Your task to perform on an android device: I want to upload a file of The Diary of a Young Girl, written by Anne Frank, in PDF form to my favorite books folder on the Drive app. It is my favorite book, so whenever I am free, I will read this book in PDF format
Image 0: 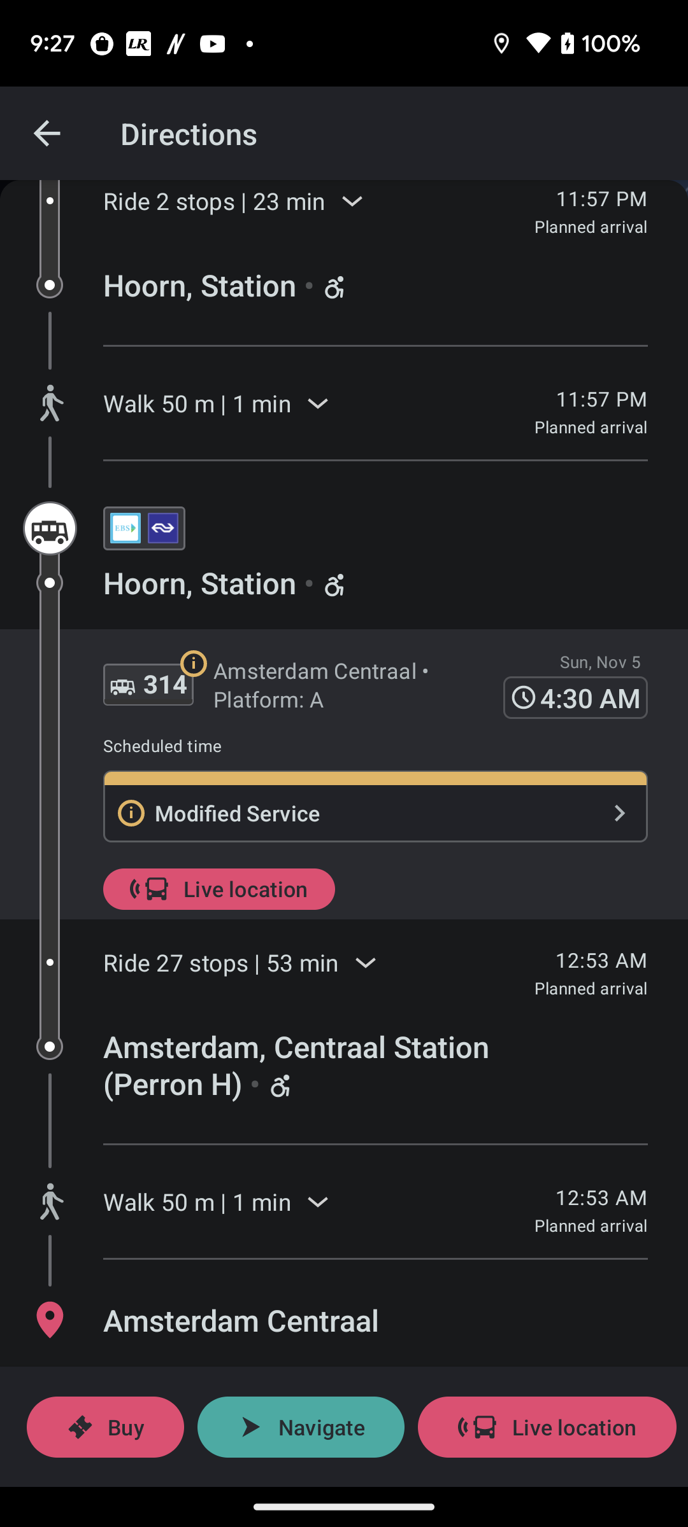
Open the Drive app
Step 0: open app "Drive"
Image 1: 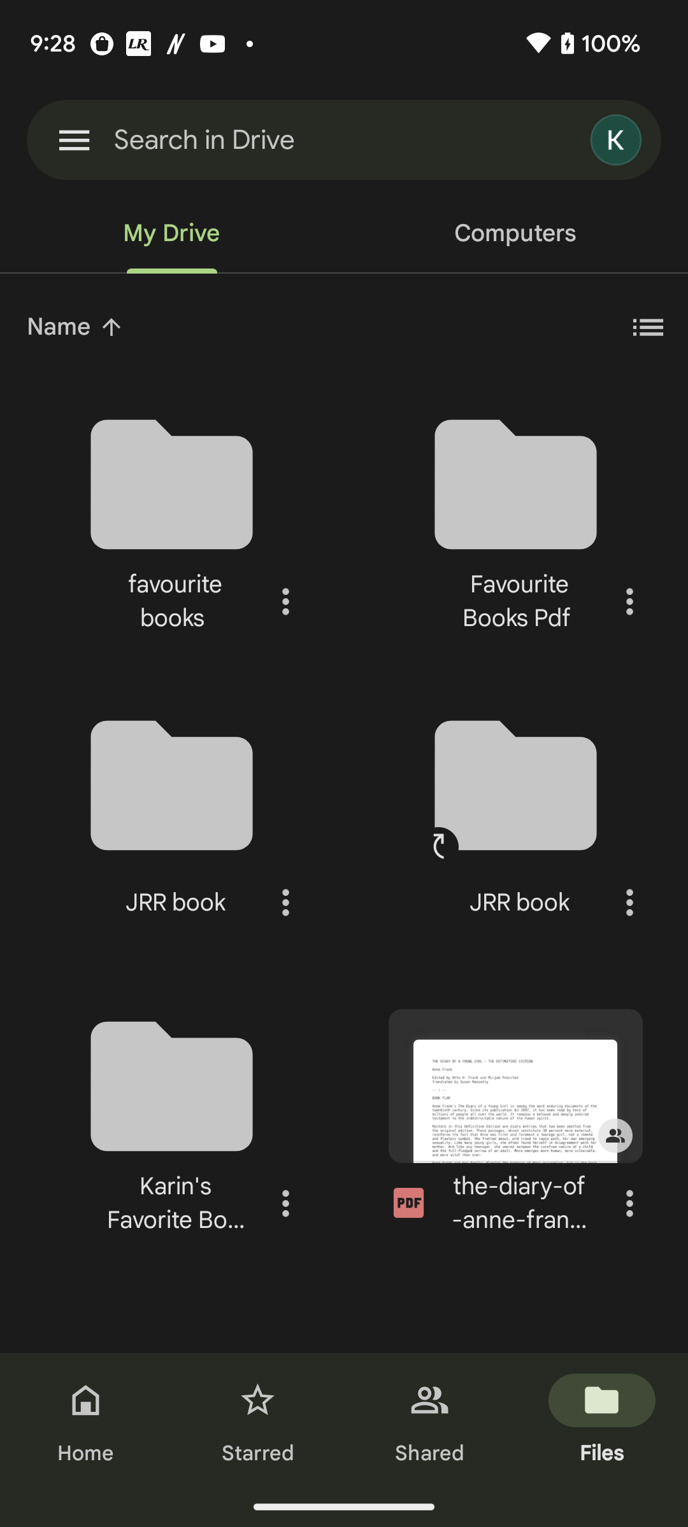
Click on the three dots of pdf 
Step 1: click (629, 1203)
Image 2: 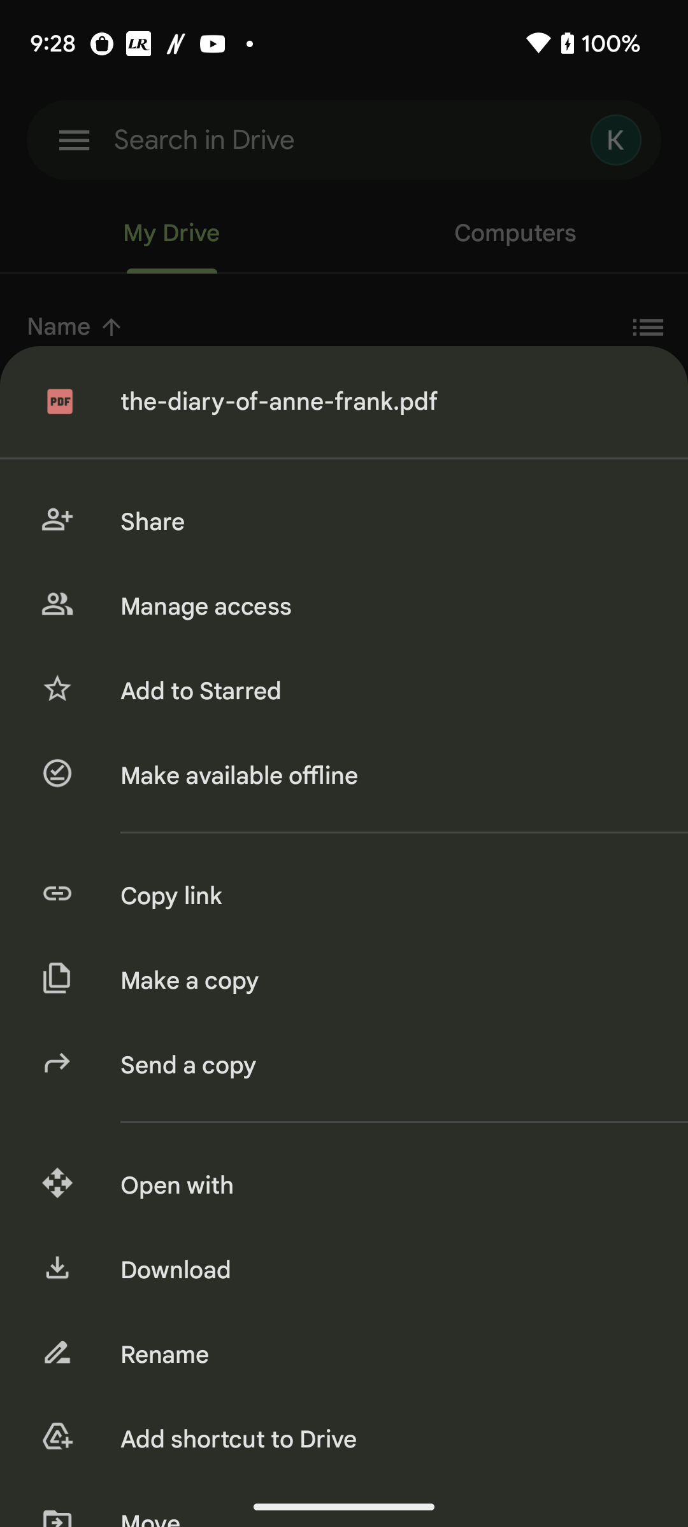
Scroll up to view the Move option 
Step 2: scroll down
Image 3: 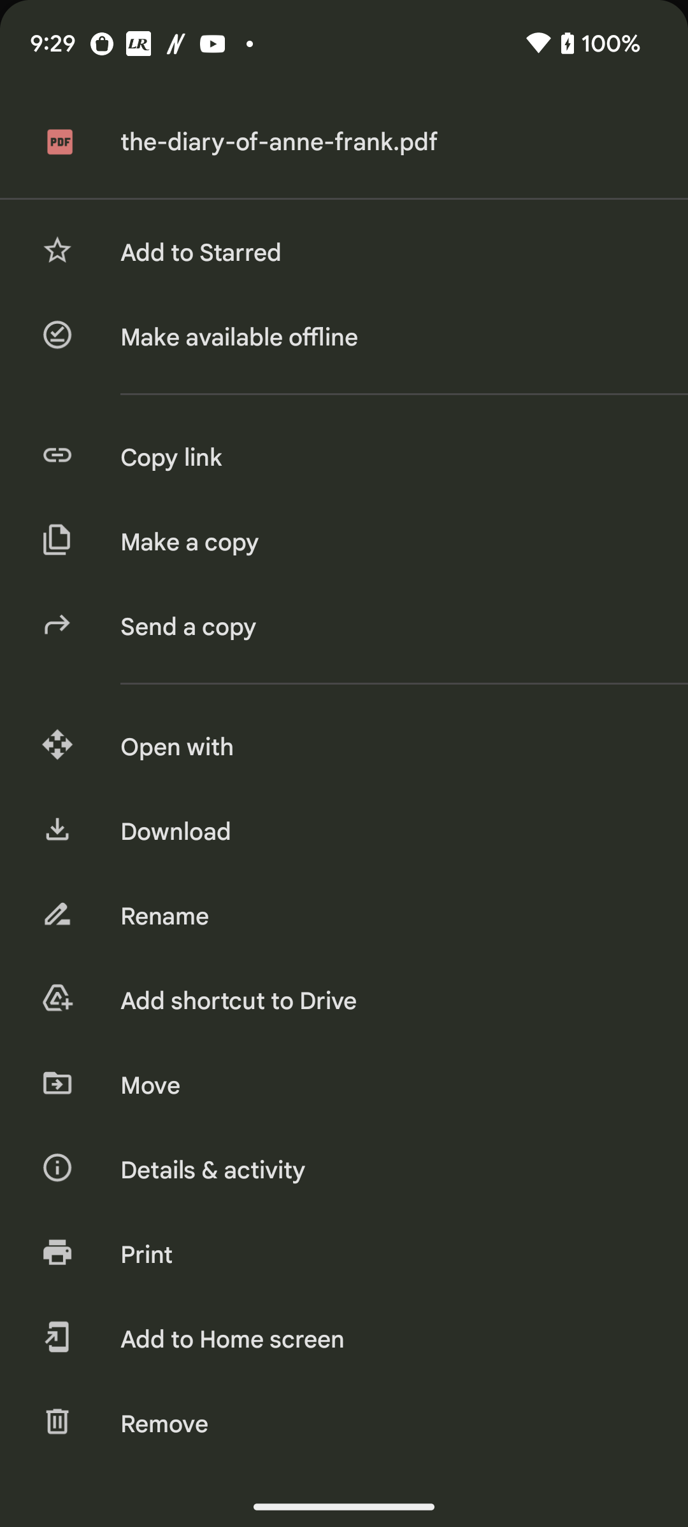
Click on the Move option 
Step 3: click (383, 1085)
Image 4: 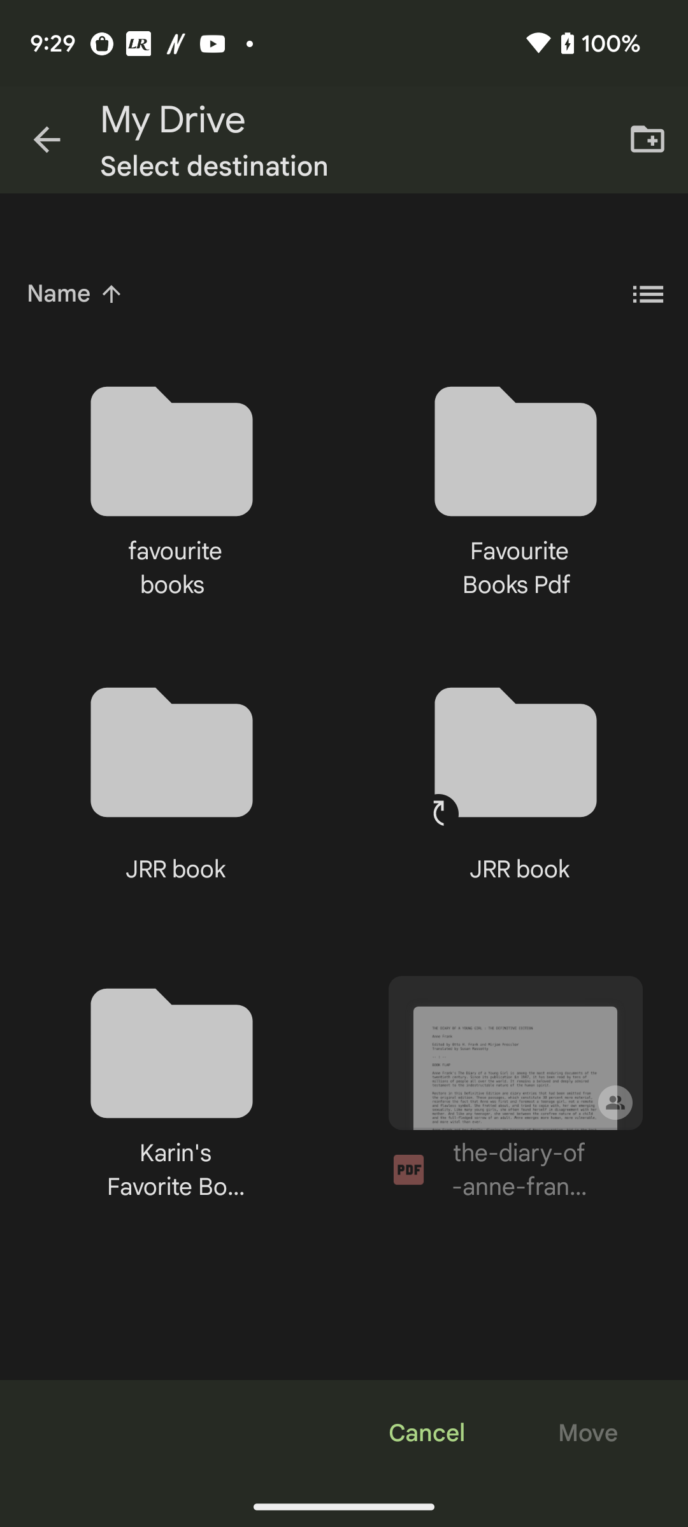
Click on the Favourite book folder 
Step 4: click (147, 460)
Image 5: 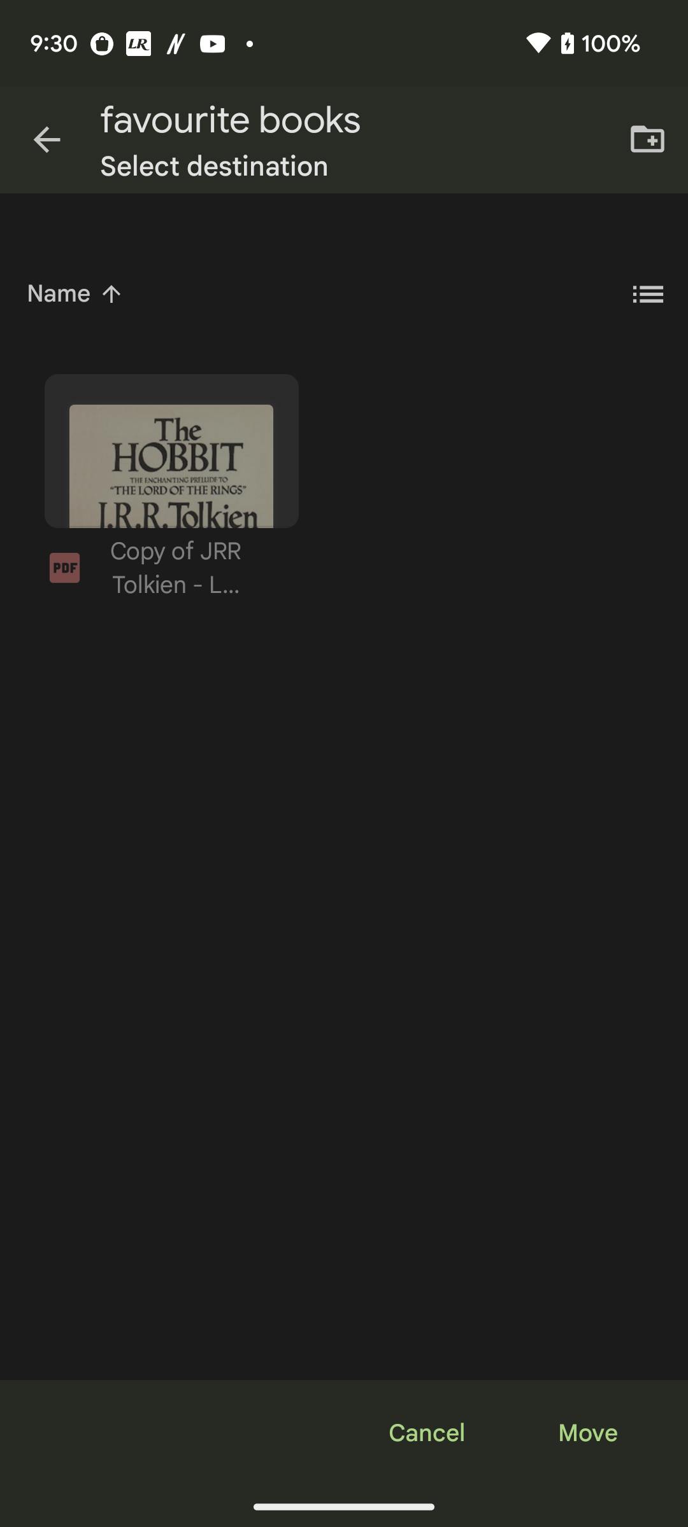
Click on the Move button 
Step 5: click (587, 1433)